Your task to perform on an android device: I'm considering adding some greenery to my dorm room, so I'm looking through the Green Up Your Dorm room article in the Plantum app.
Image 0: 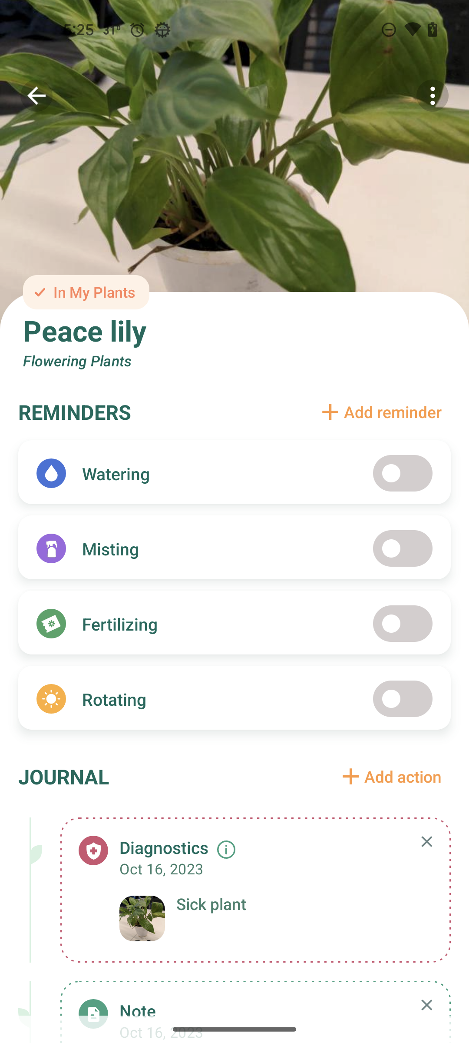
Go back to the previous page 
Step 0: press back button
Image 1: 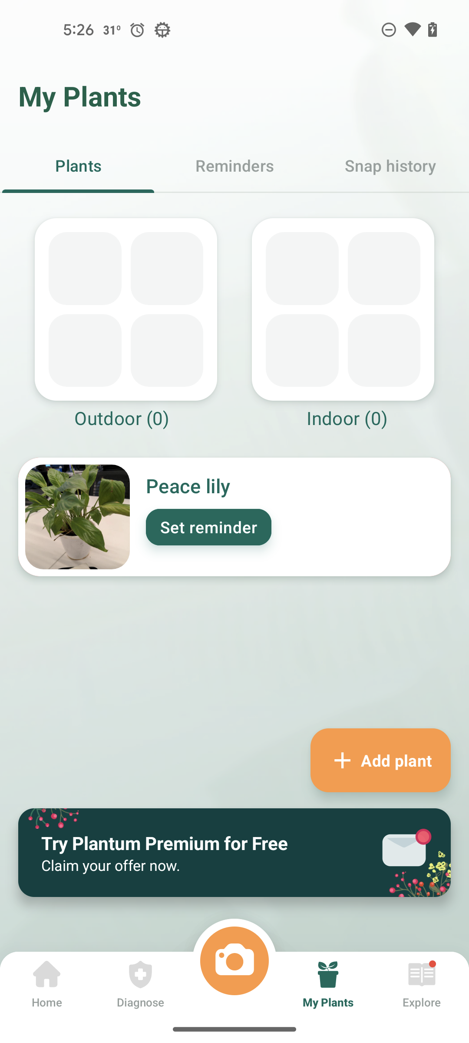
Click on the Explore tab 
Step 1: click (422, 985)
Image 2: 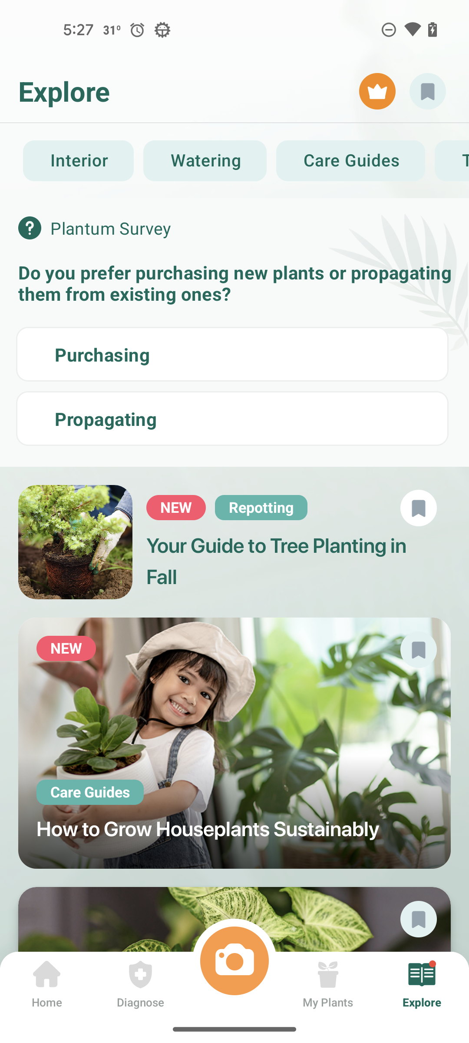
Swipe up 
Step 2: scroll down
Image 4: 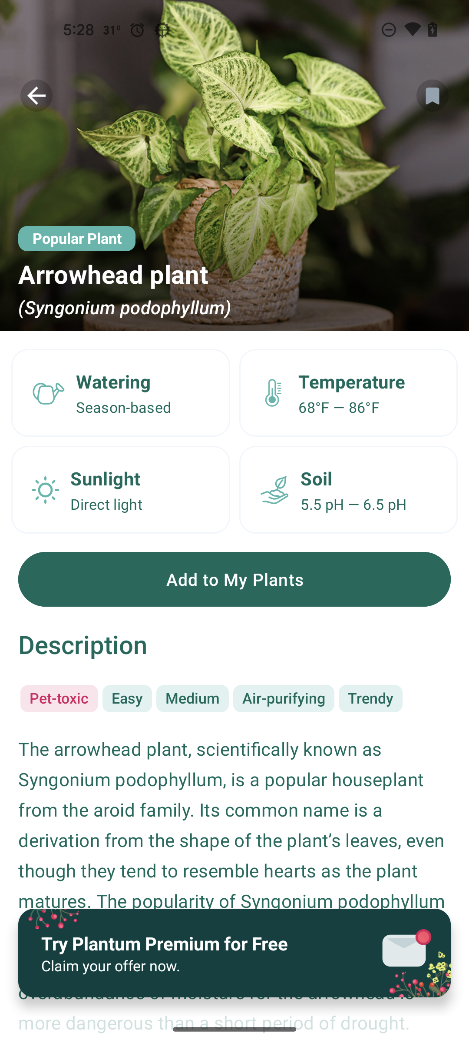
Swipe up 
Step 4: scroll down
Image 5: 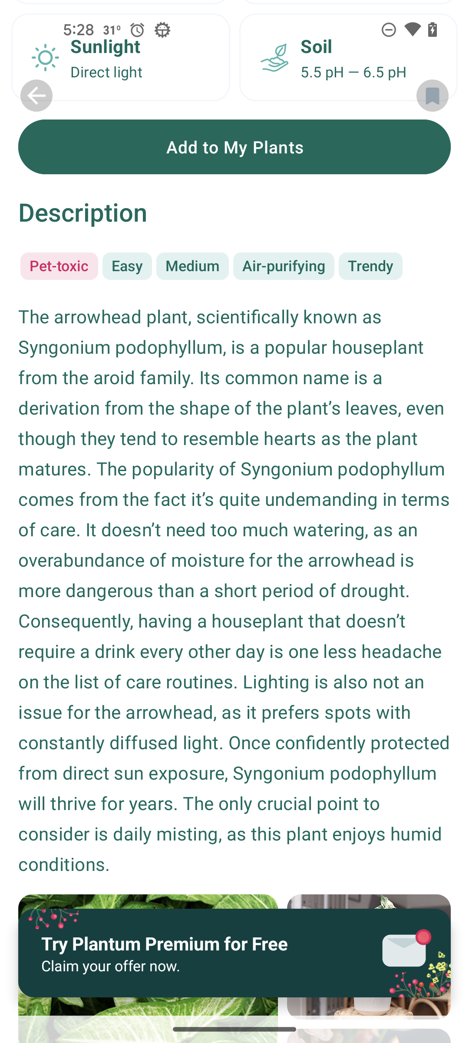
Swipe up 
Step 5: scroll down
Image 6: 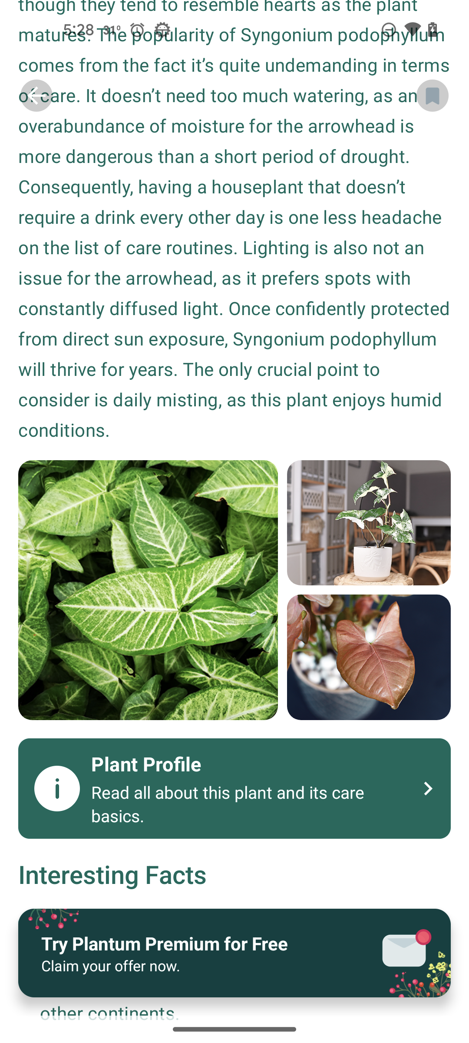
Swipe up 
Step 6: scroll down
Image 8: 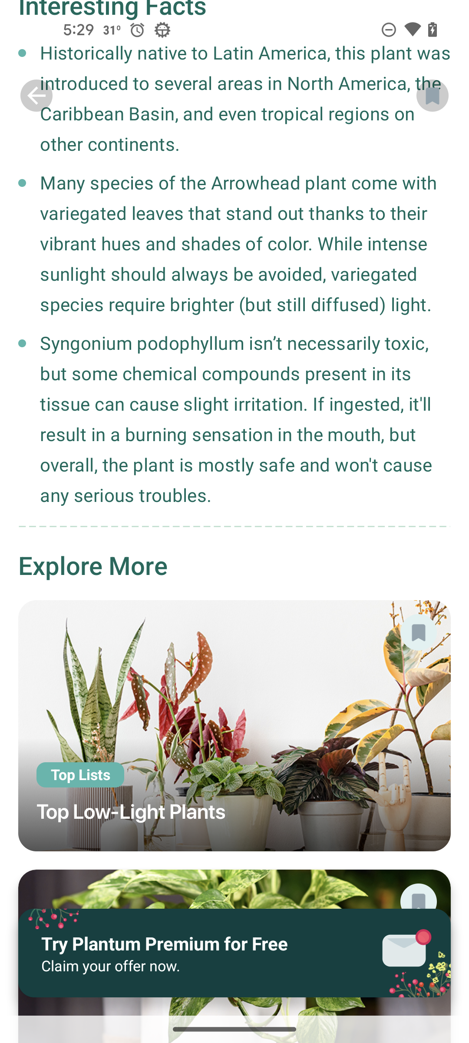
Swipe up 
Step 8: scroll down